Your task to perform on an android device: I want to buy black jeans for myself. Search for black jeans on the Myntra app.
Image 1: 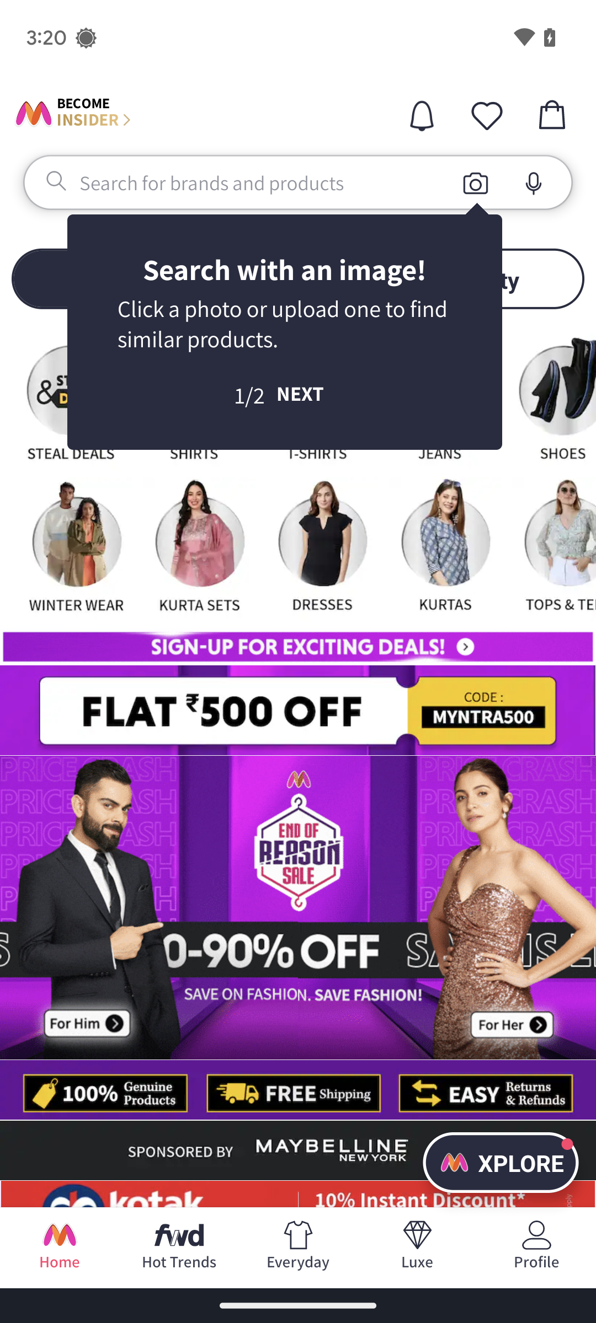
Click on the search bar at the top of the screen.
Step 1: click (240, 182)
Image 2: 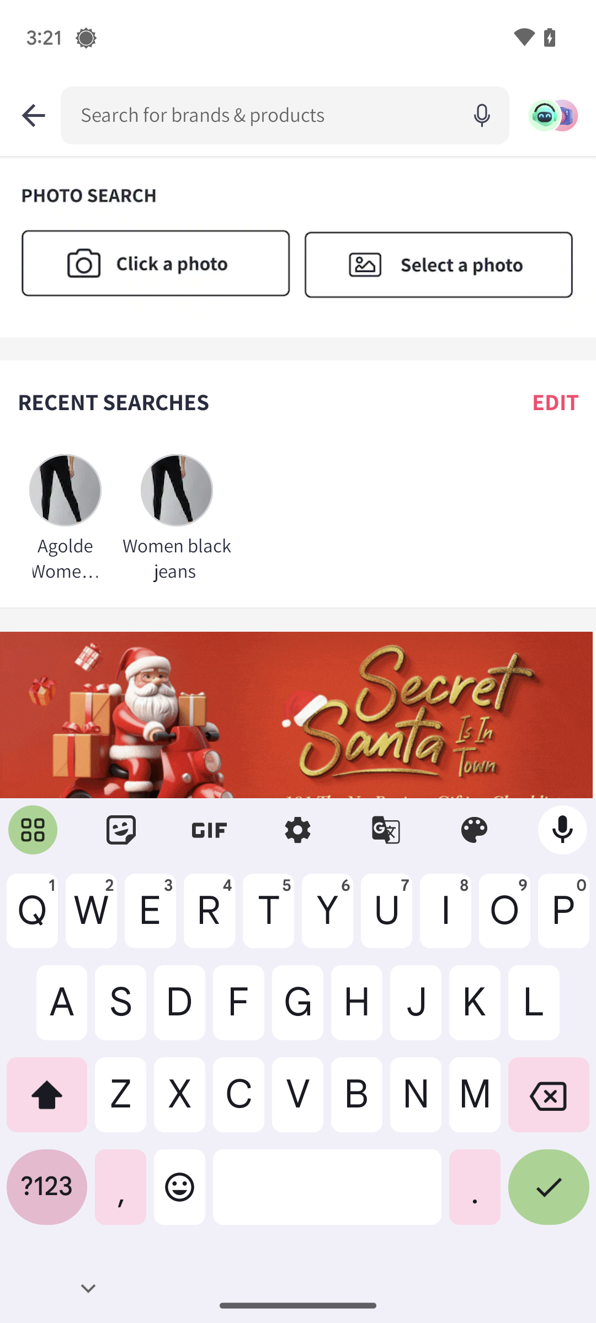
Type in Women Black jeans.
Step 2: type "Women Black jeans"
Image 3: 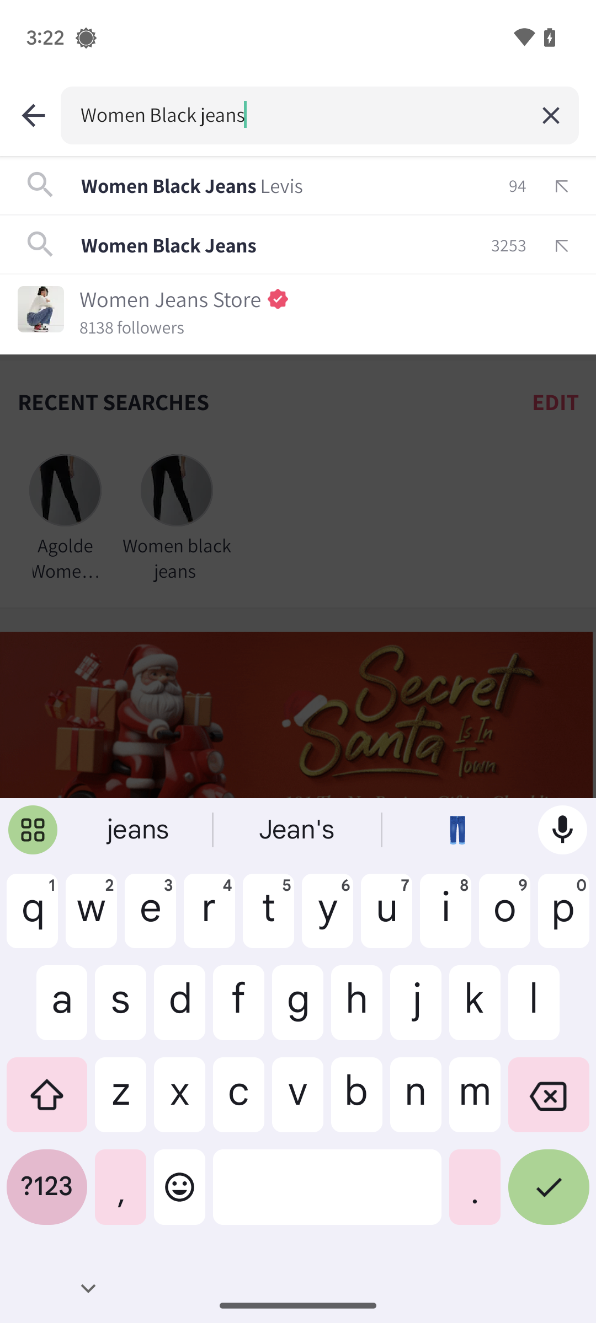
Click on the tick  button at the bottom right of the keyboard.
Step 3: click (549, 1196)